Your task to perform on an android device: Get the weather change history in the Weather channel app 
Image 0: 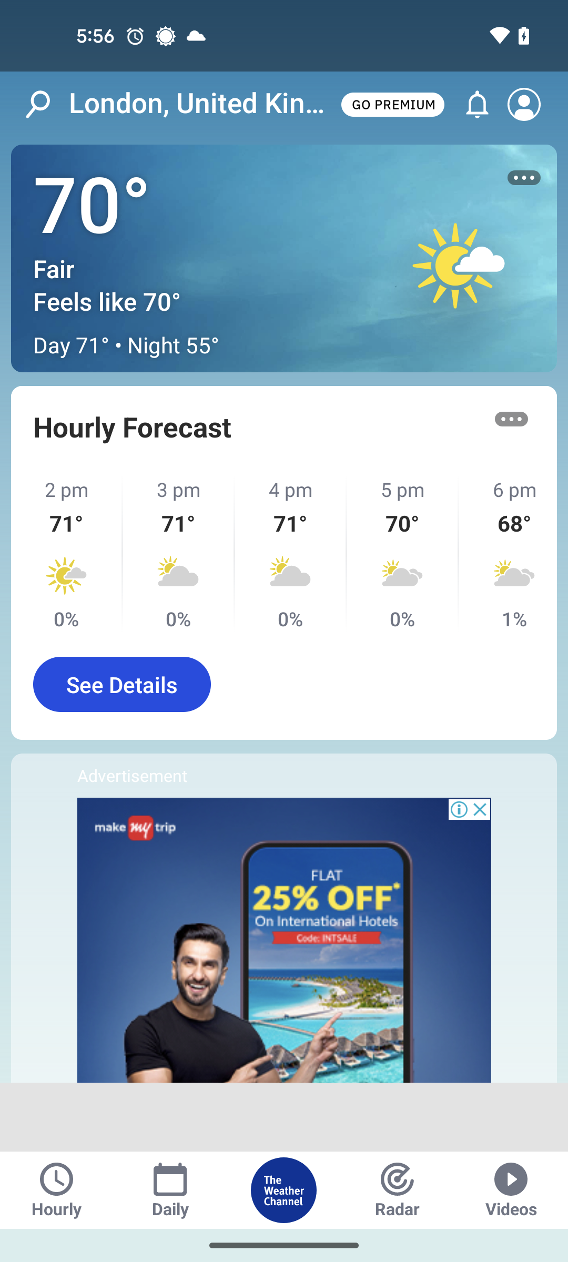
Click on the Daily tab for the weather history
Step 0: click (170, 1190)
Image 1: 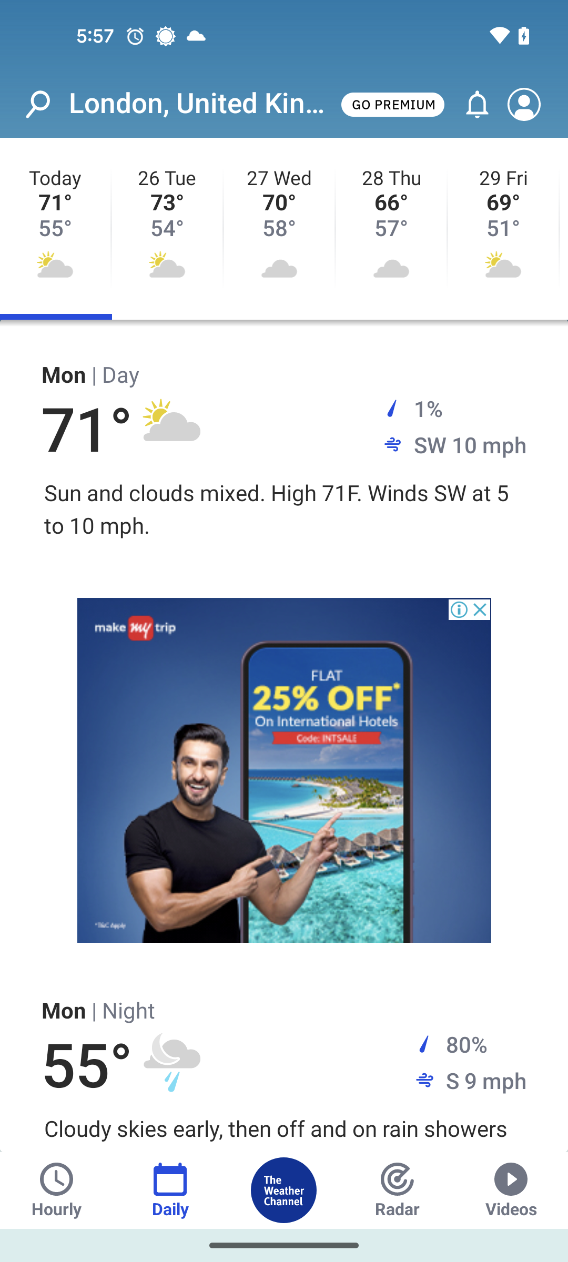
Scroll up for the full day weather history
Step 1: scroll down